Your task to perform on an android device: The video was of poor quality, which causes discomfort to my eyes. The Soba Summer Gluten-free recipe video that is currently playing in the Vimeo app so I need to change video quality to 720p.
Image 0: 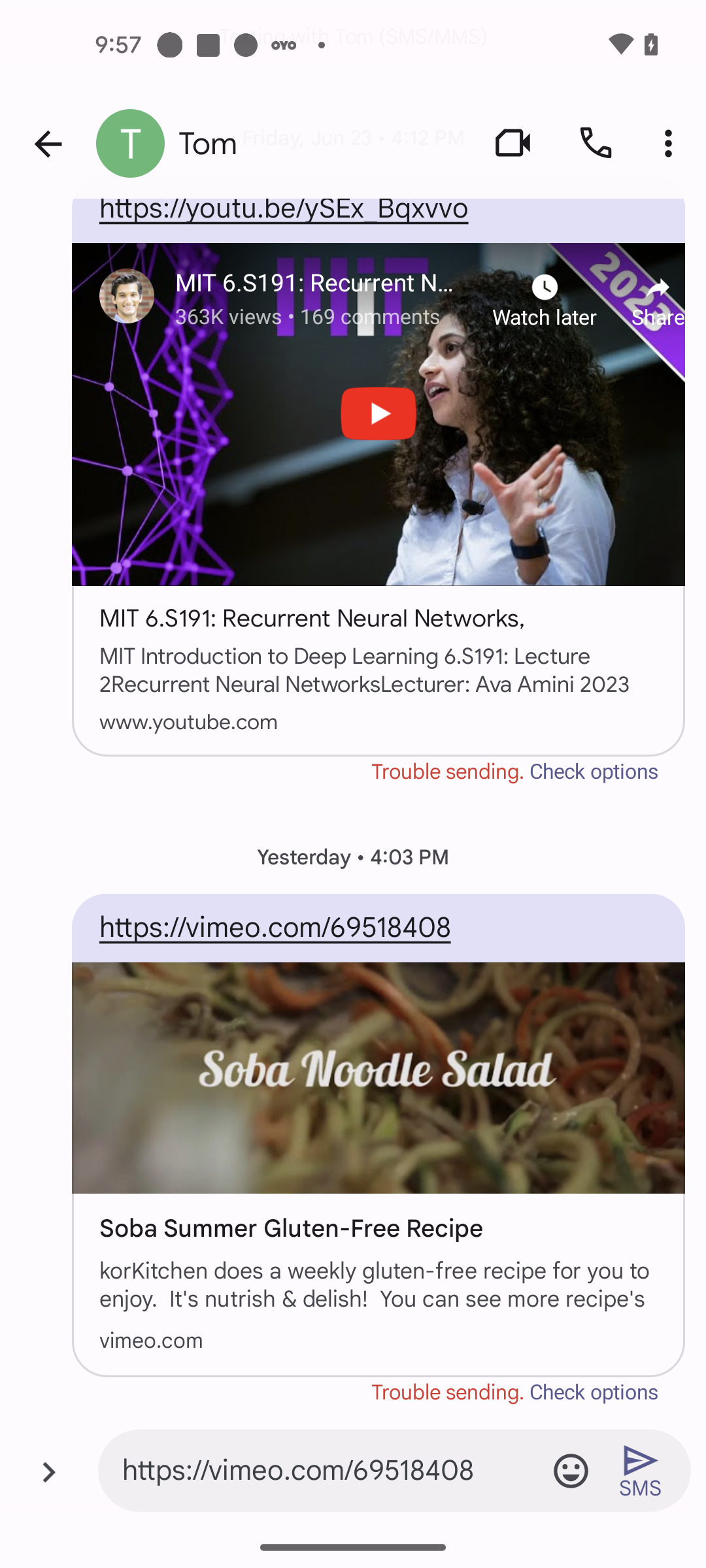
Open vimeo app
Step 0: open app "Vimeo"
Image 1: 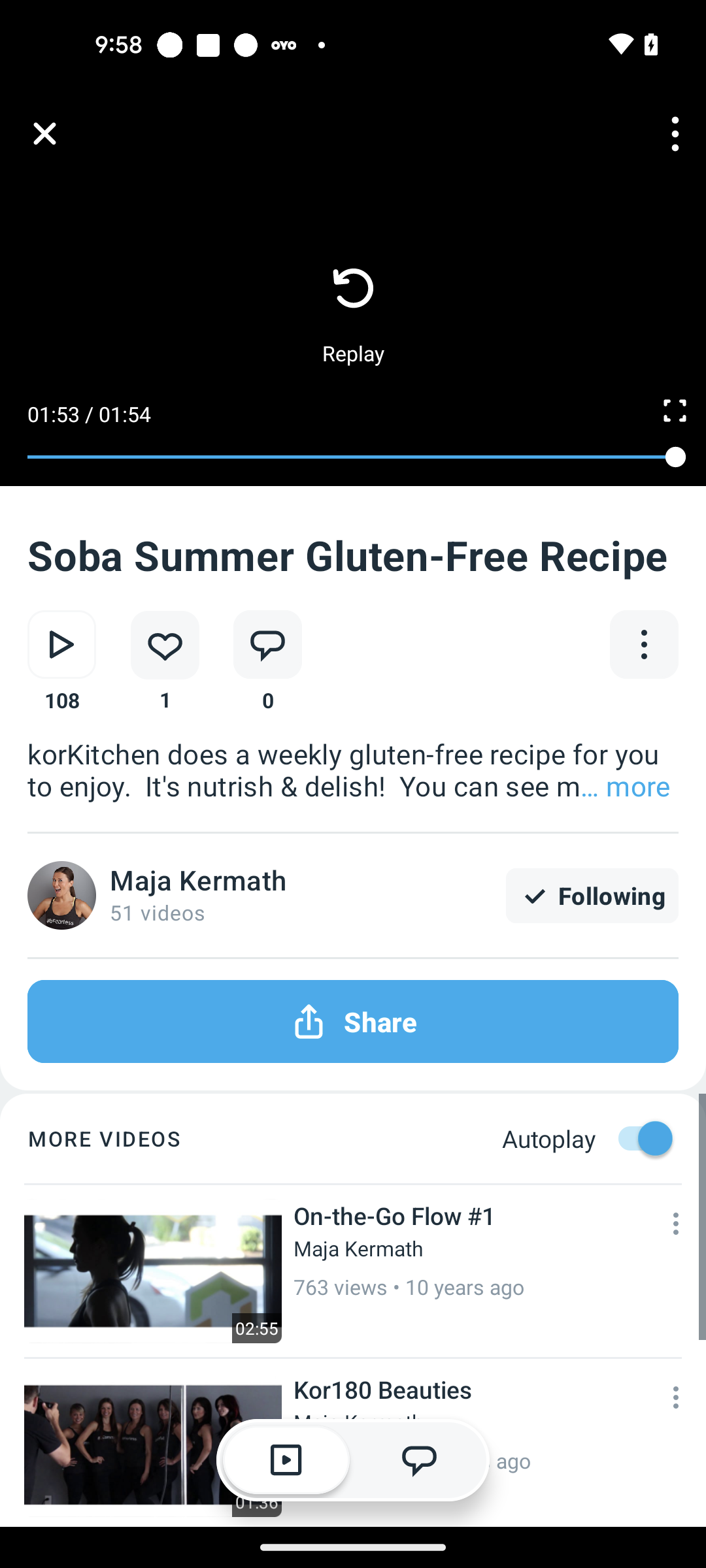
Click on the Three dots icon at the top right corner of the screen
Step 1: click (669, 137)
Image 2: 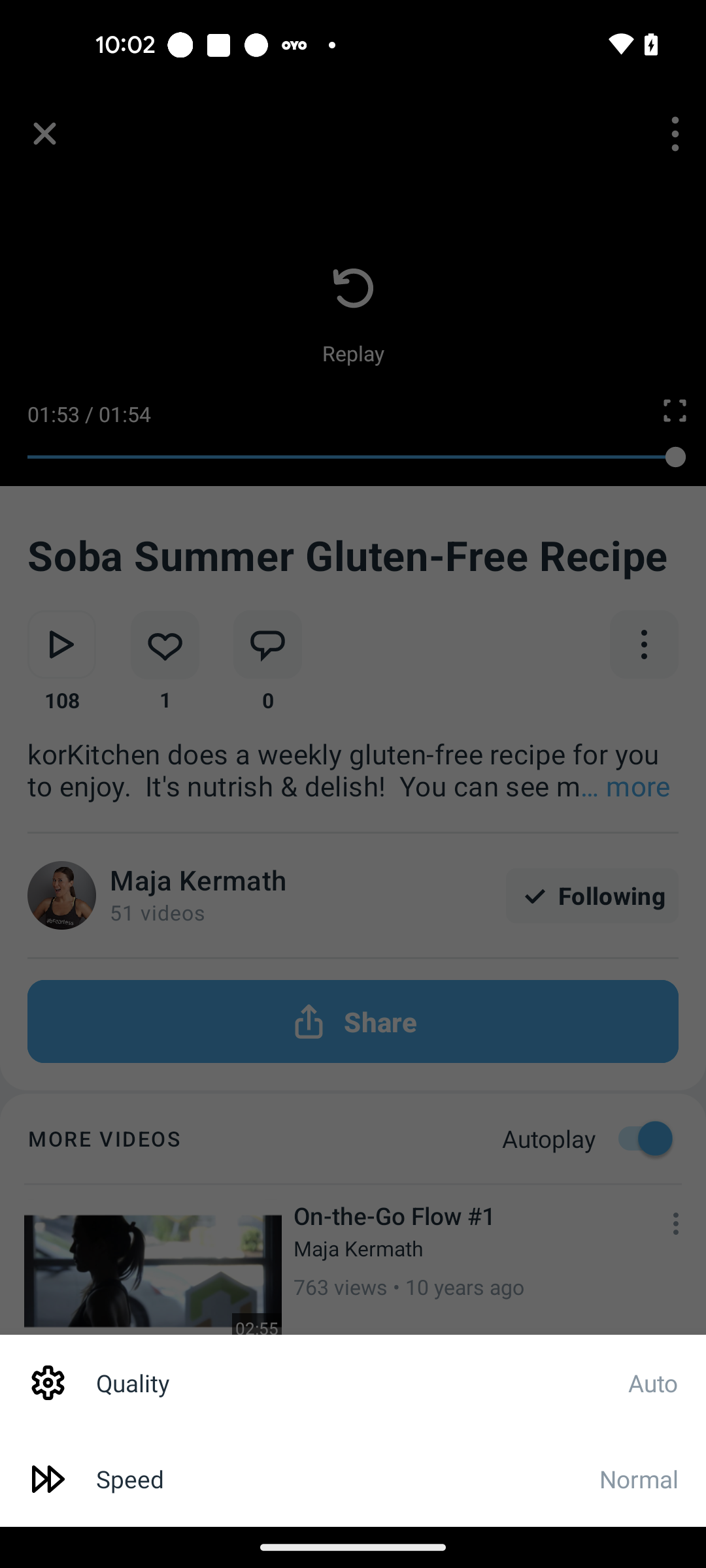
Click on the quality option
Step 2: click (361, 1382)
Image 3: 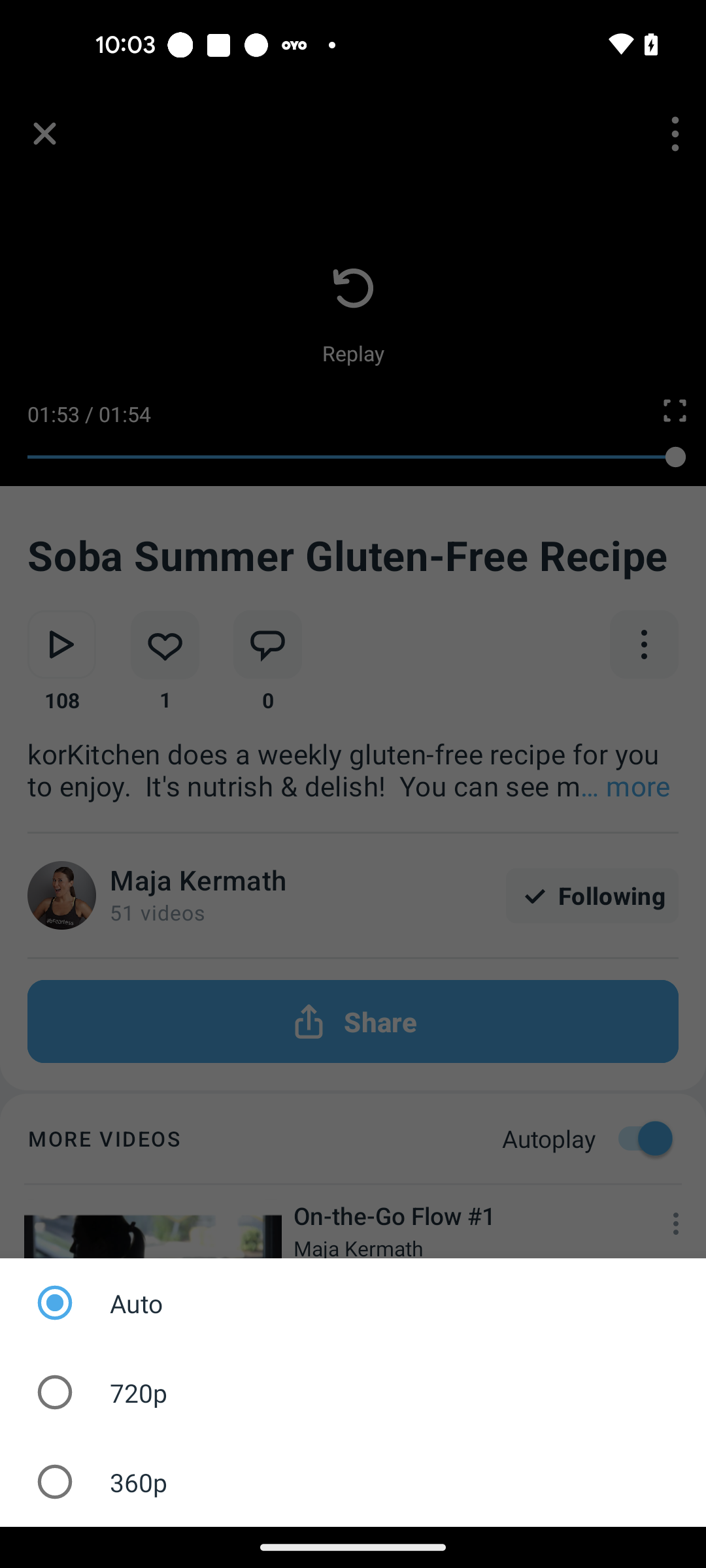
select the 720p quality
Step 3: click (97, 1392)